Your task to perform on an android device: I wanted to get a little creative because I'm feeling a little bored. In the Sketchbook app, do a sketch and set the canvas size to 1440 x 2975.
Image 0: 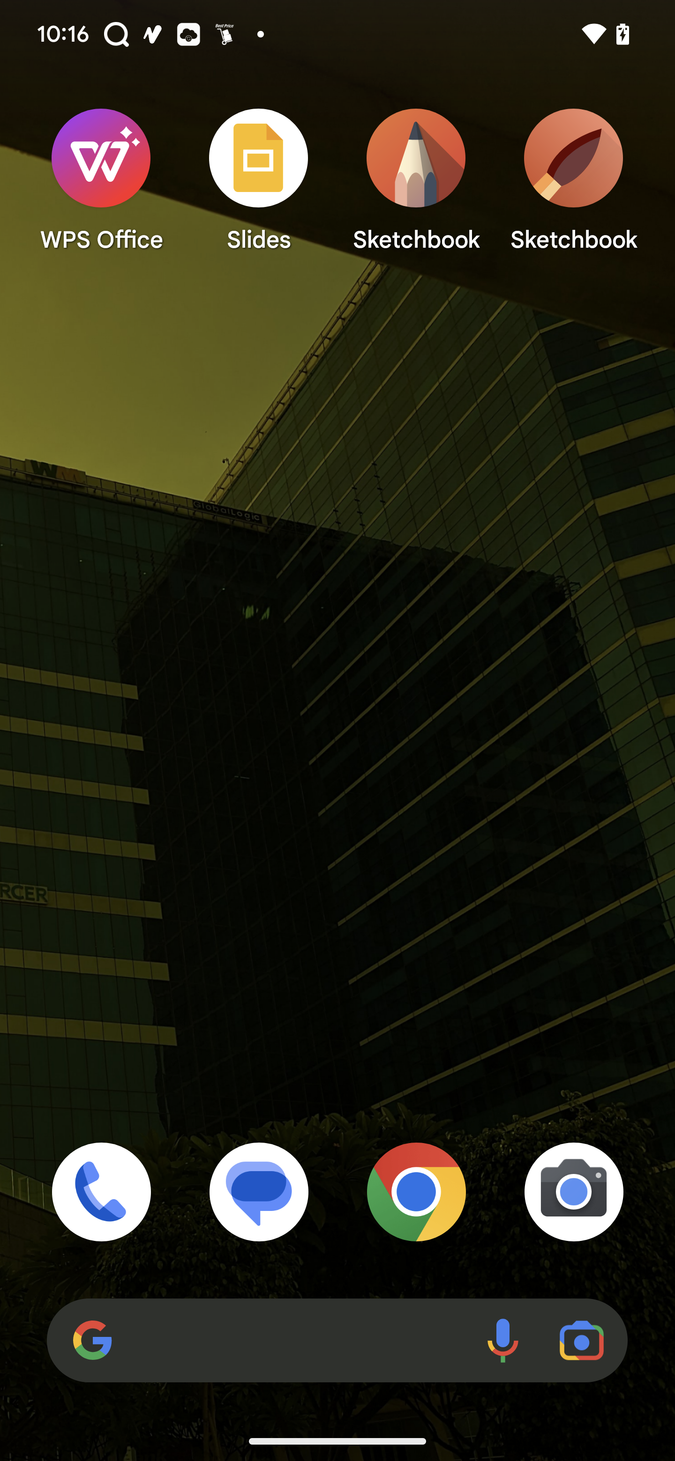
Open Sketchbook app
Step 0: open app "Sketchbook"
Image 1: 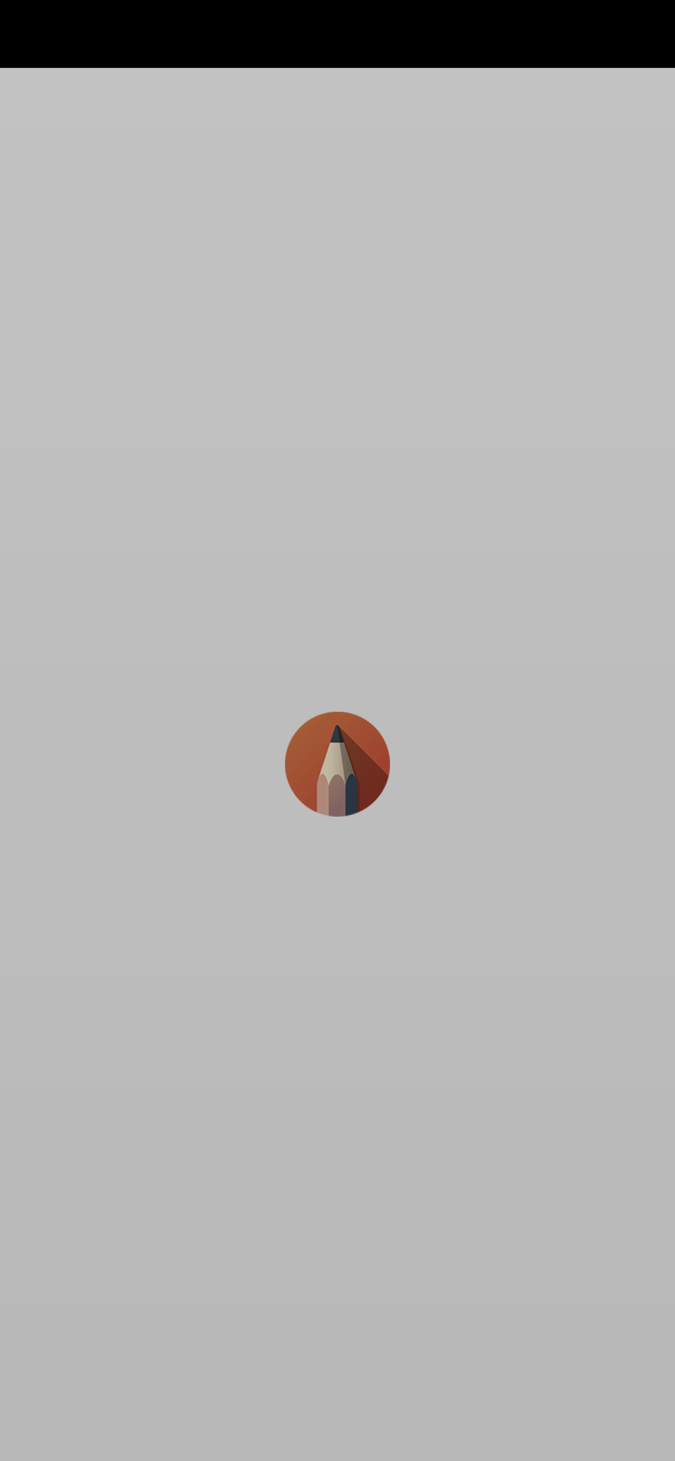
Open Sketchbook app
Step 1: wait
Image 2: 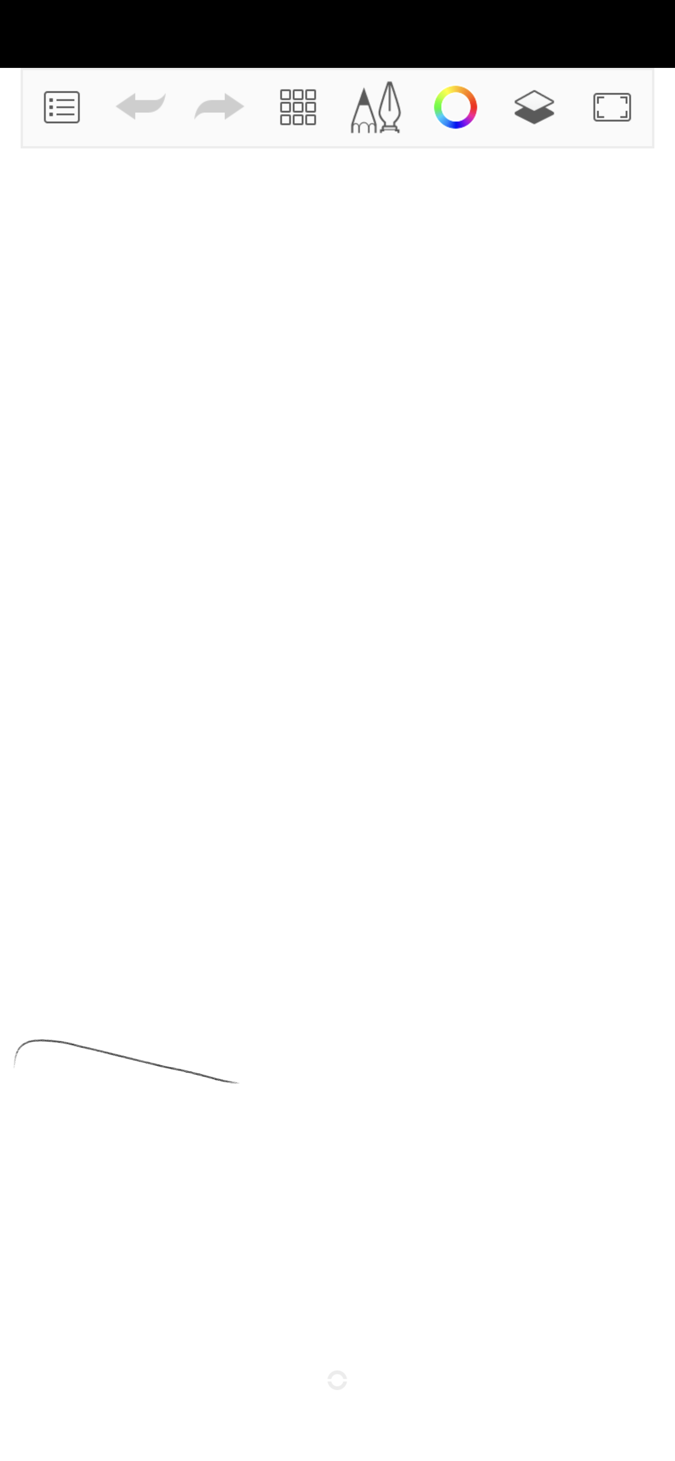
Click on the menu button to select the size of paper
Step 2: click (43, 103)
Image 3: 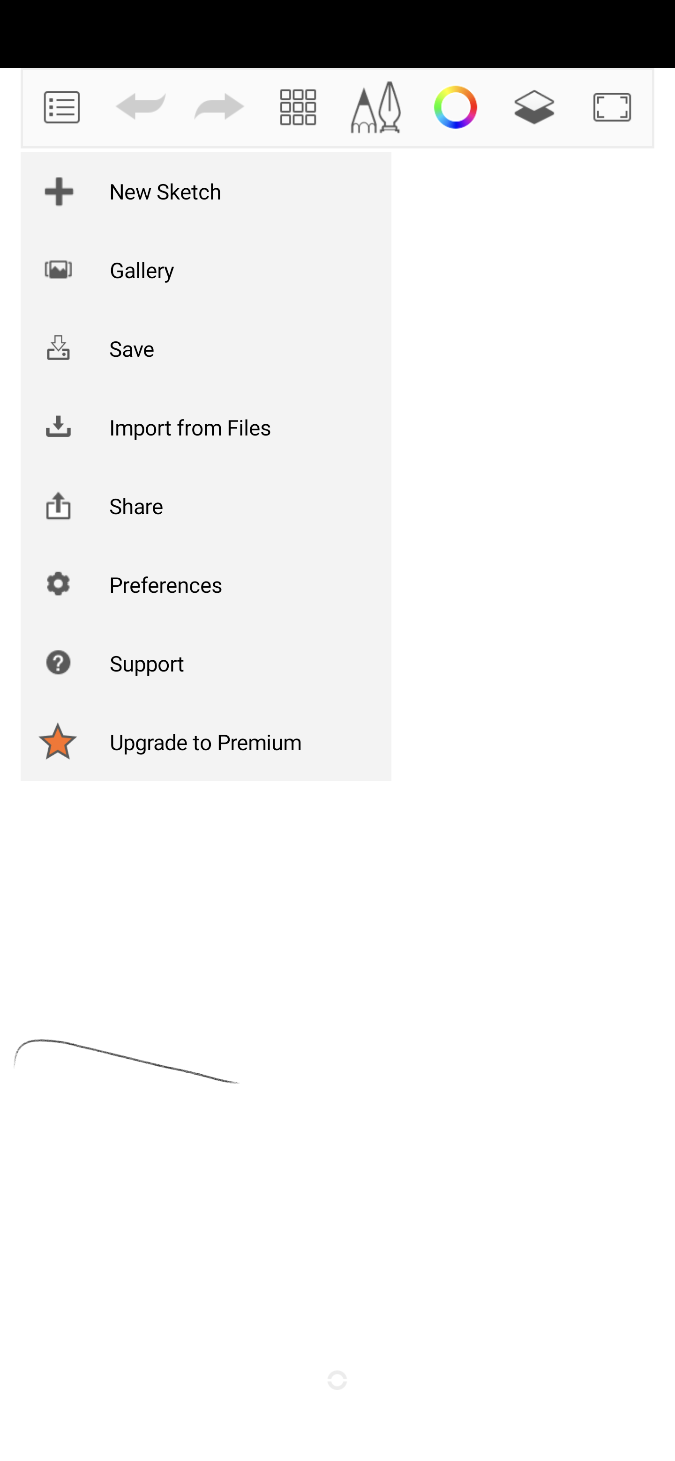
Click on the new sketch
Step 3: click (165, 191)
Image 4: 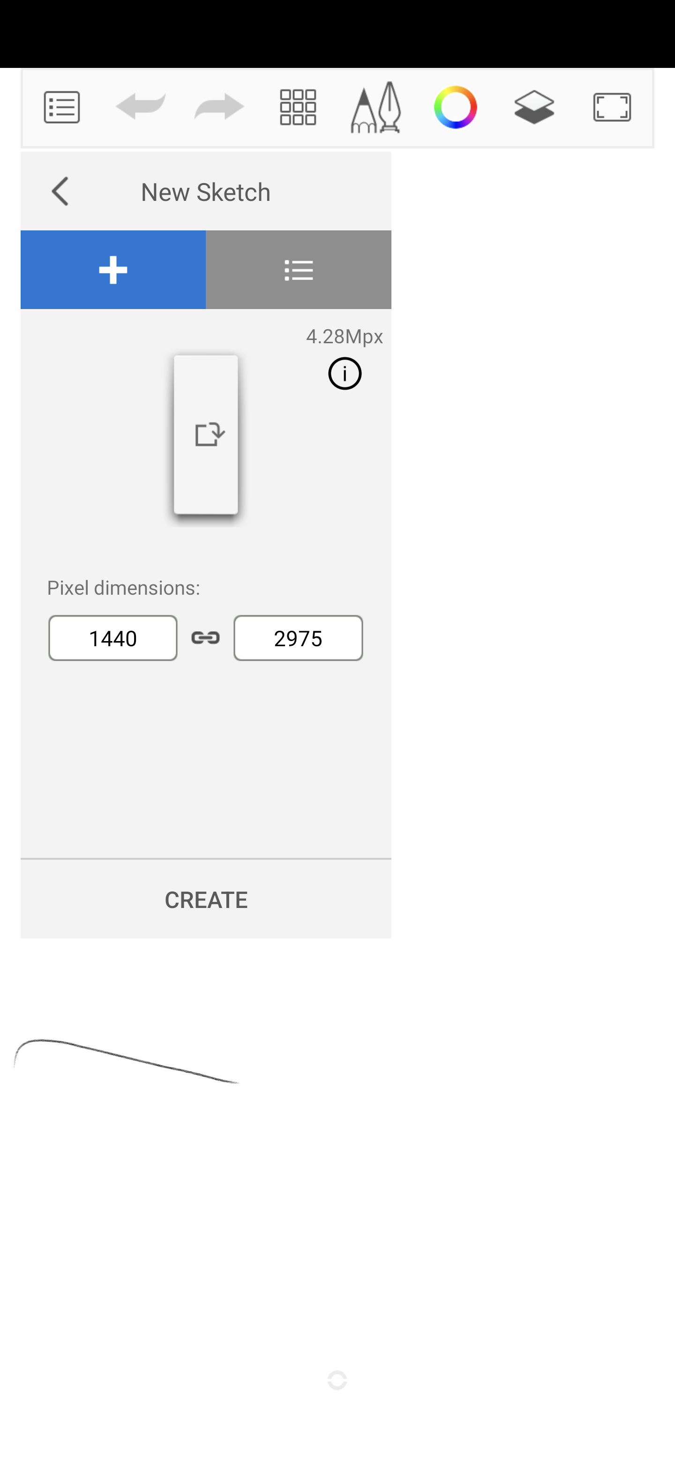
Click on the create to start new drawing
Step 4: click (206, 899)
Image 5: 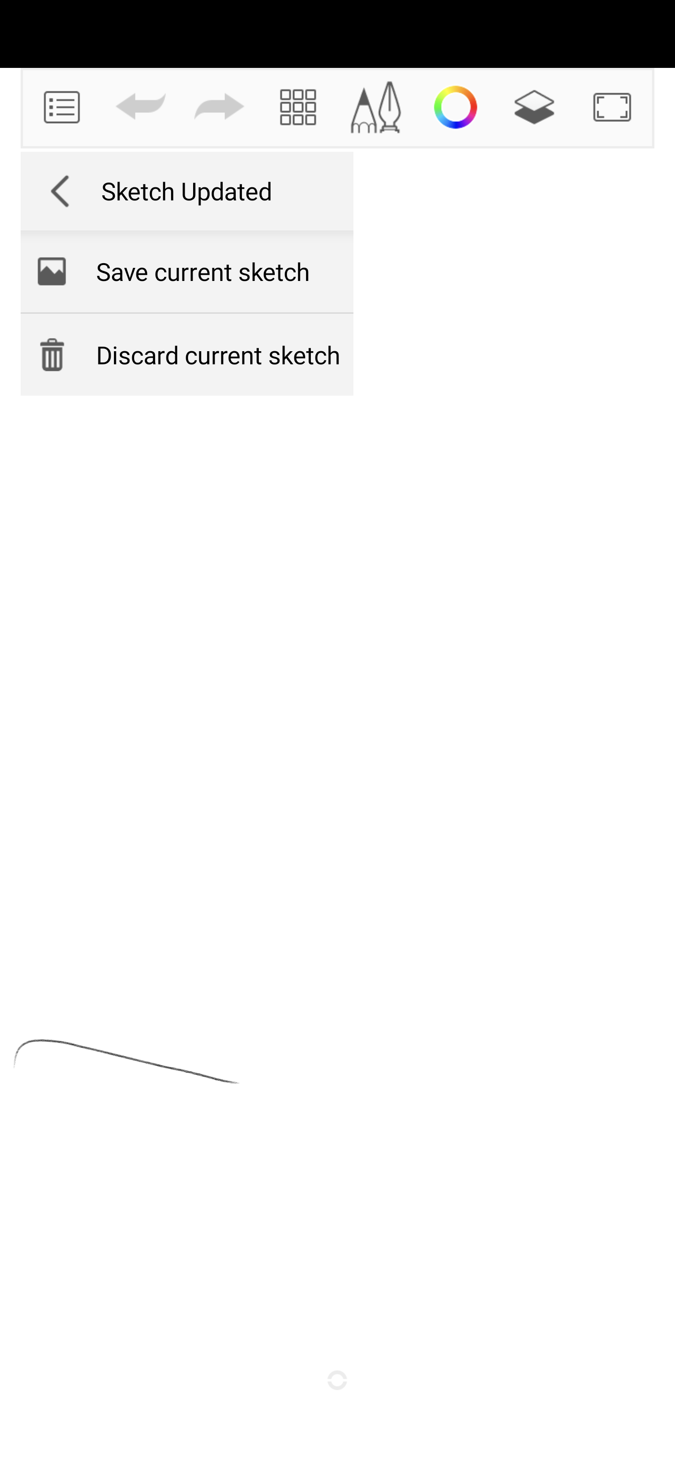
Click on the create to start new drawing
Step 5: wait